Your task to perform on an android device: Mark as read the Cerebra Research Business meeting with the Clients email.
Image 0: 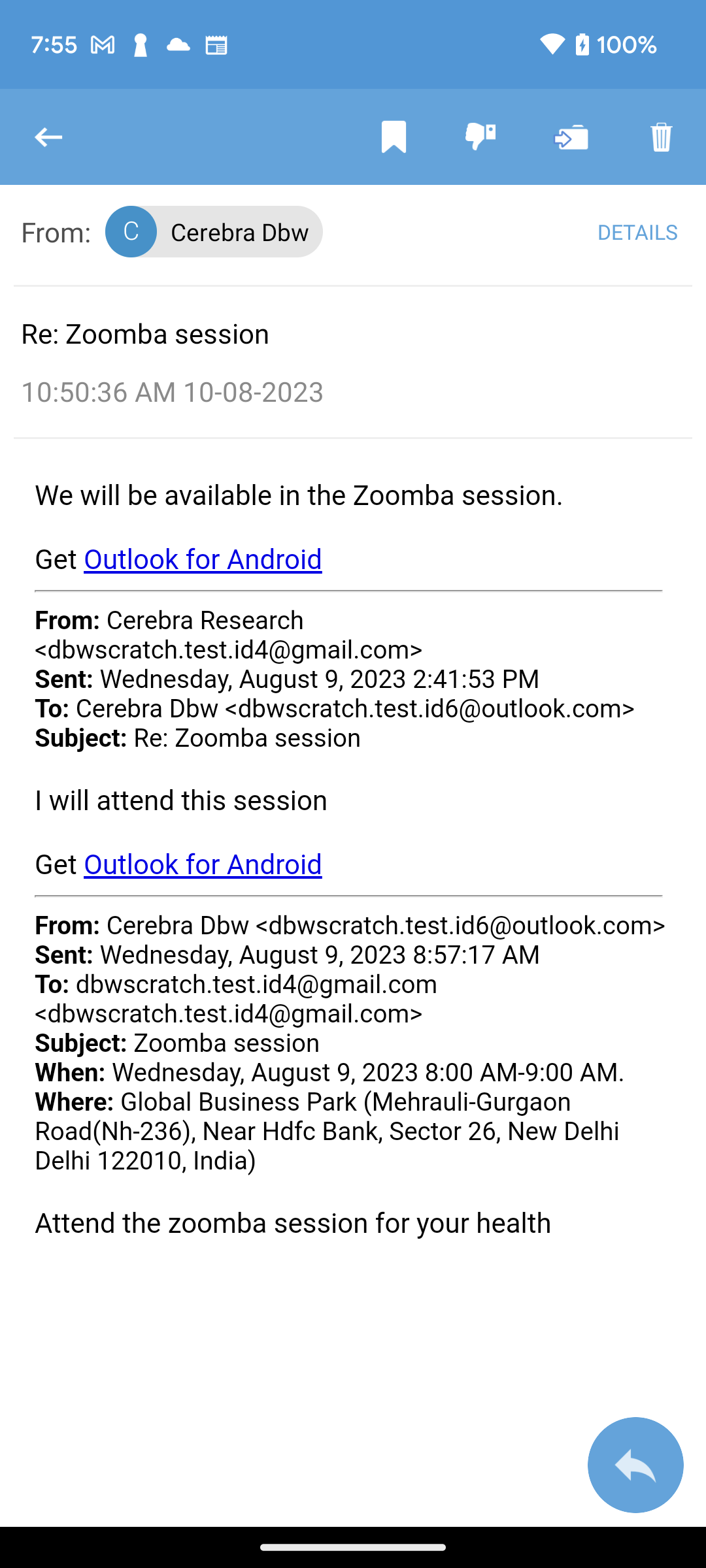
Go back to the previous page
Step 0: press back button
Image 1: 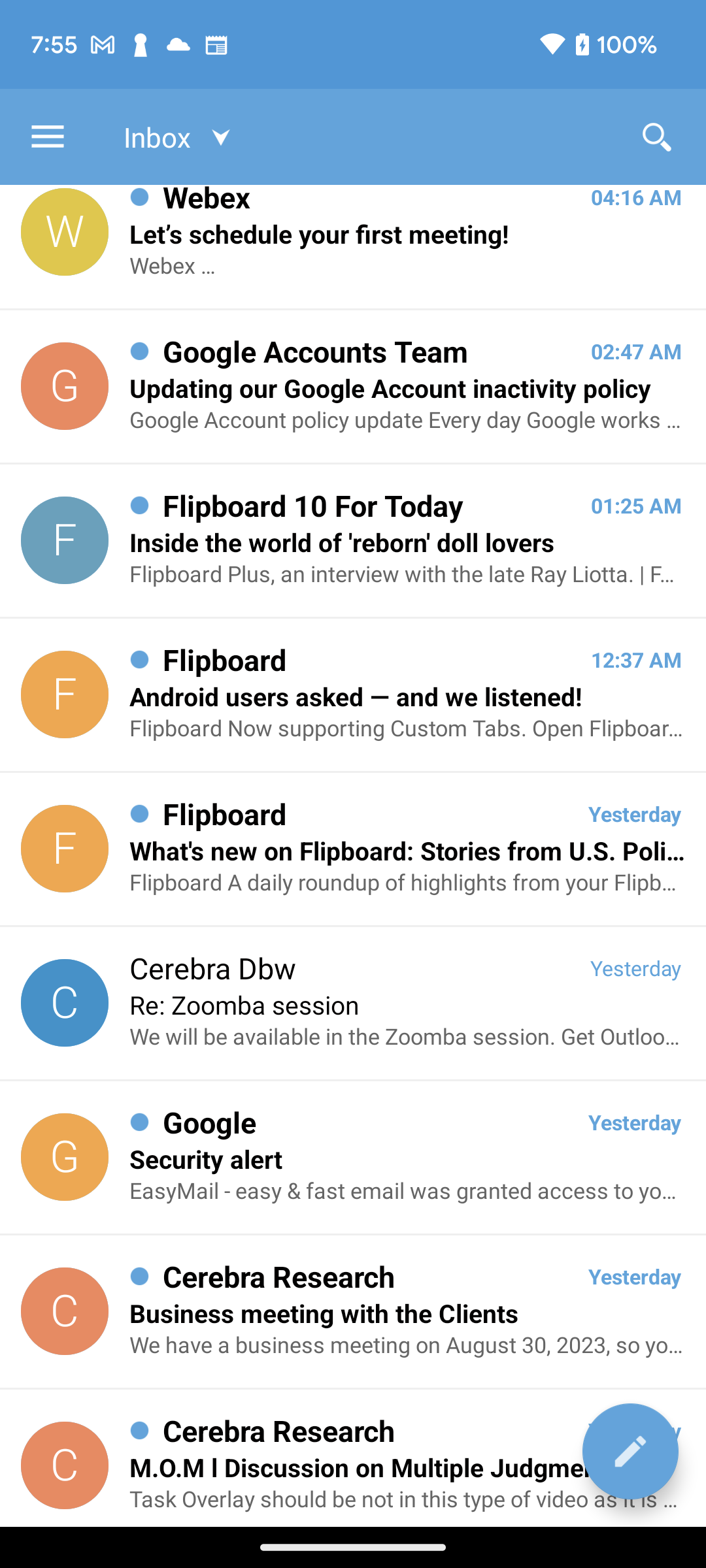
Click on the Cerebra Research Business meeting with the Clients email to view mark as read option
Step 1: click (71, 1309)
Image 2: 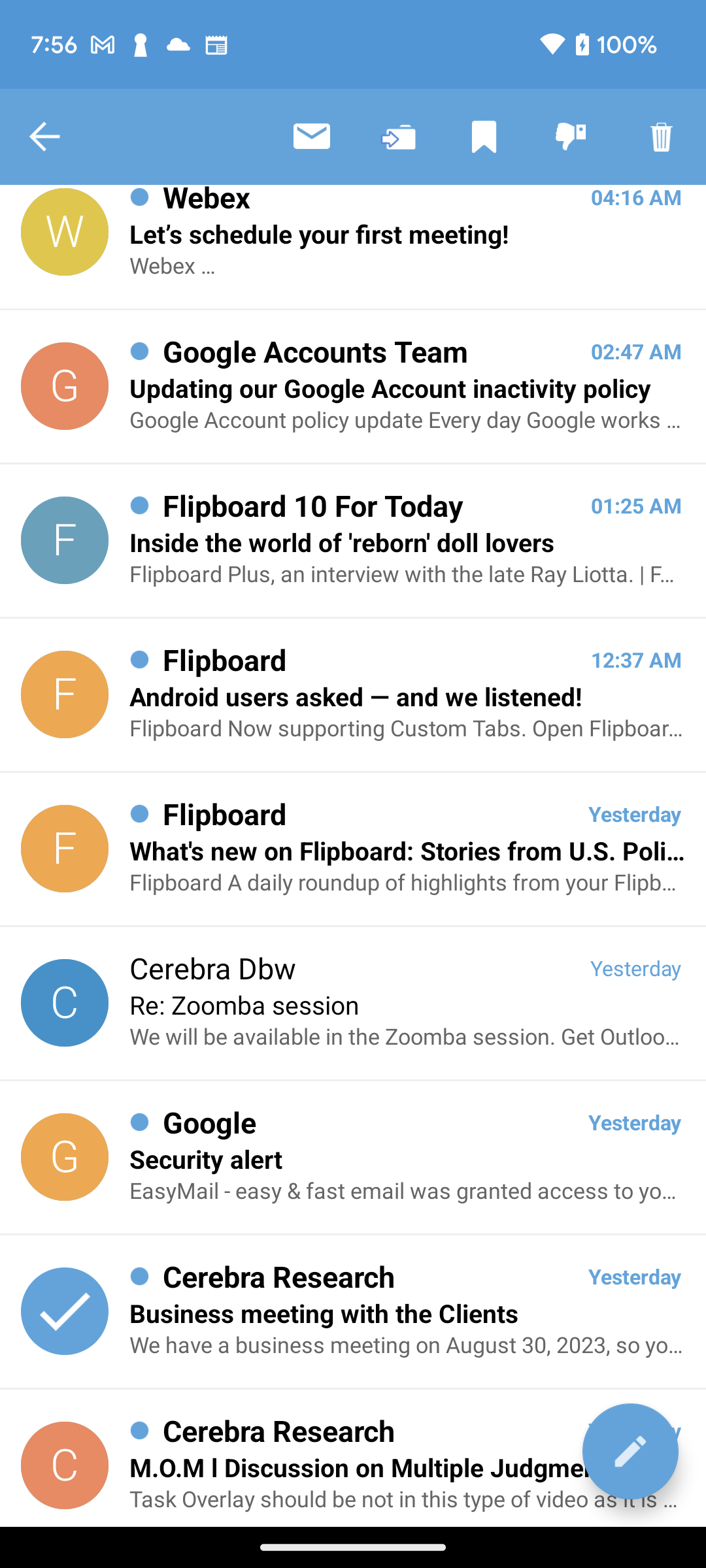
Click on the mark as read option at the top of the screen to mark this email as read.
Step 2: click (311, 137)